Your task to perform on an android device: In the Flipkart app, I'd like to browse user reviews to see what they thought of the Portronics Toad 23 mouse.
Image 0: 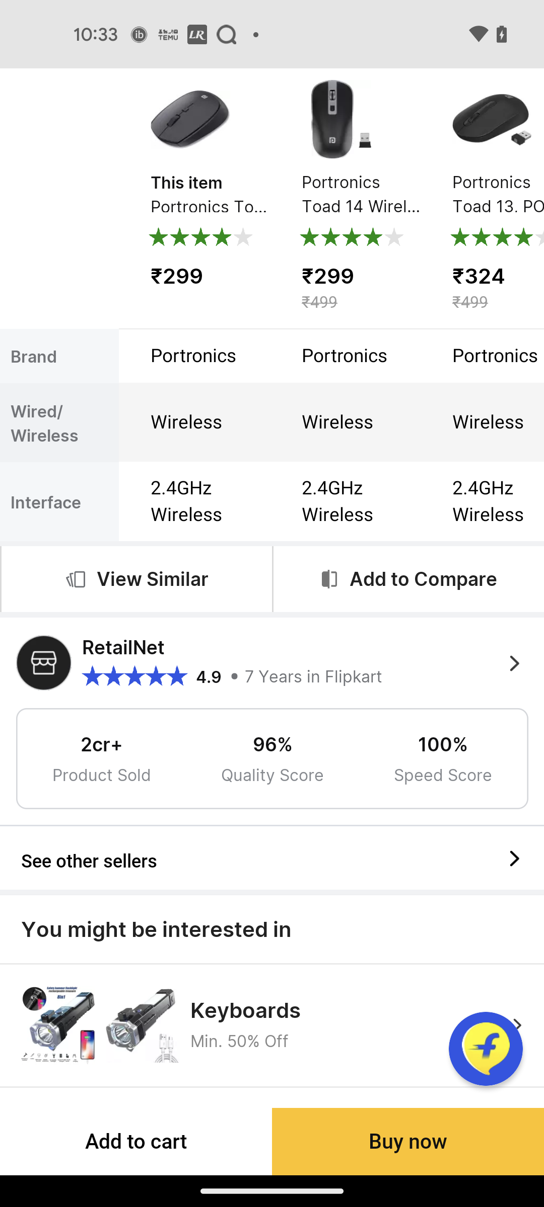
Swipe down to view Reviews
Step 0: scroll up
Image 1: 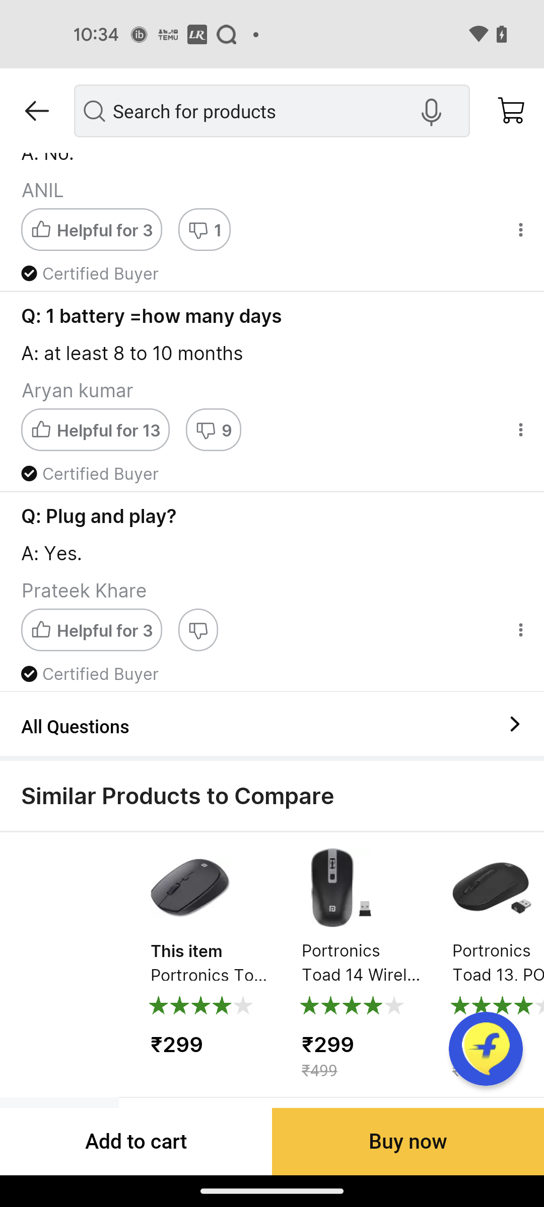
Swipe down to view Reviews
Step 1: scroll up
Image 2: 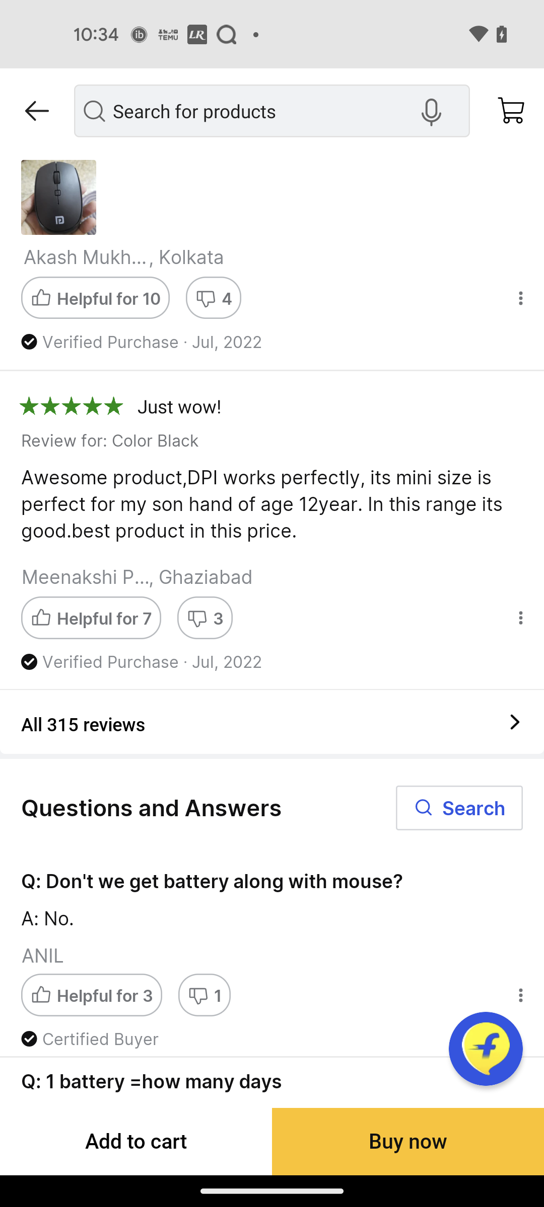
Click on the All 315 reviews
Step 2: click (94, 725)